Your task to perform on an android device: I want to view popular torch light under sort tab.
Image 0: 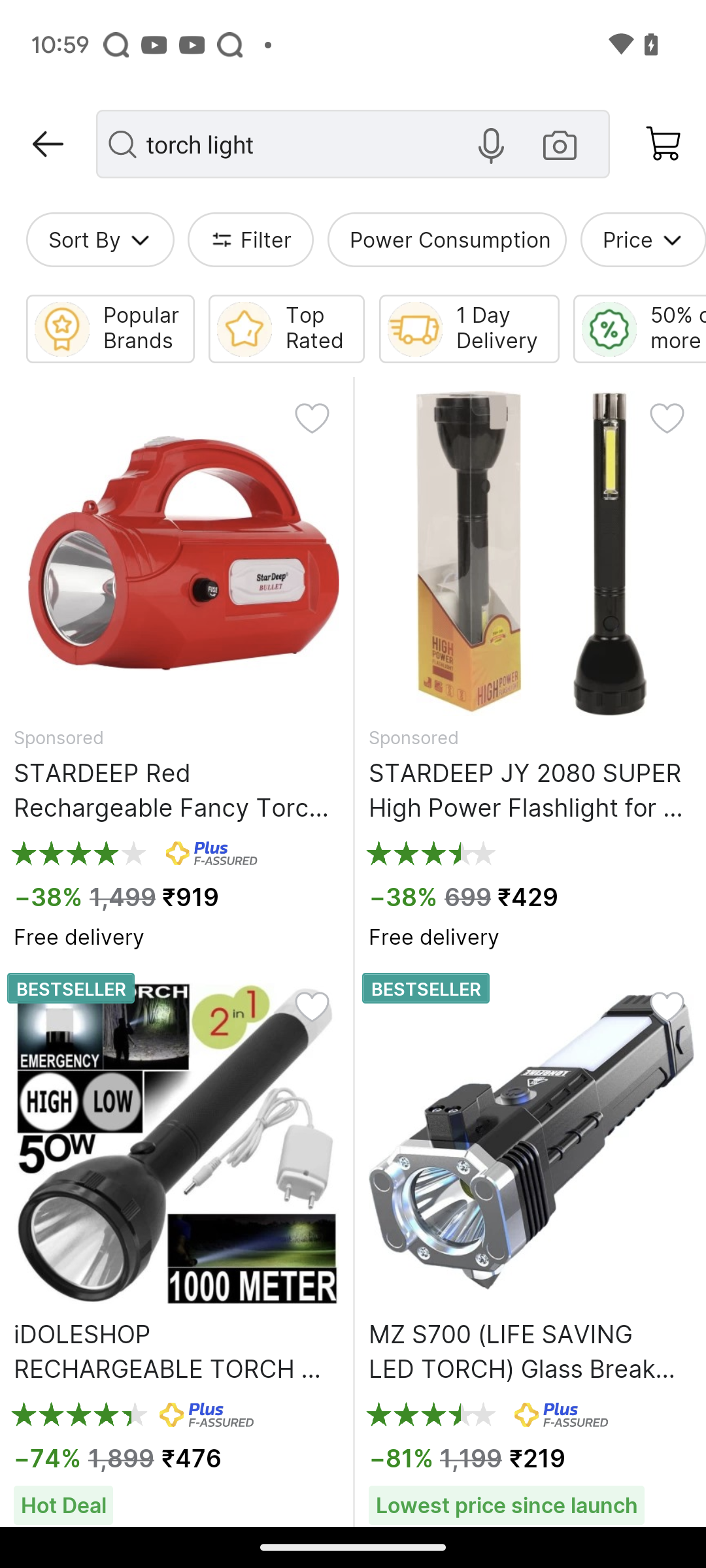
Click on the sort by tab at the left side of the screen
Step 0: click (84, 240)
Image 1: 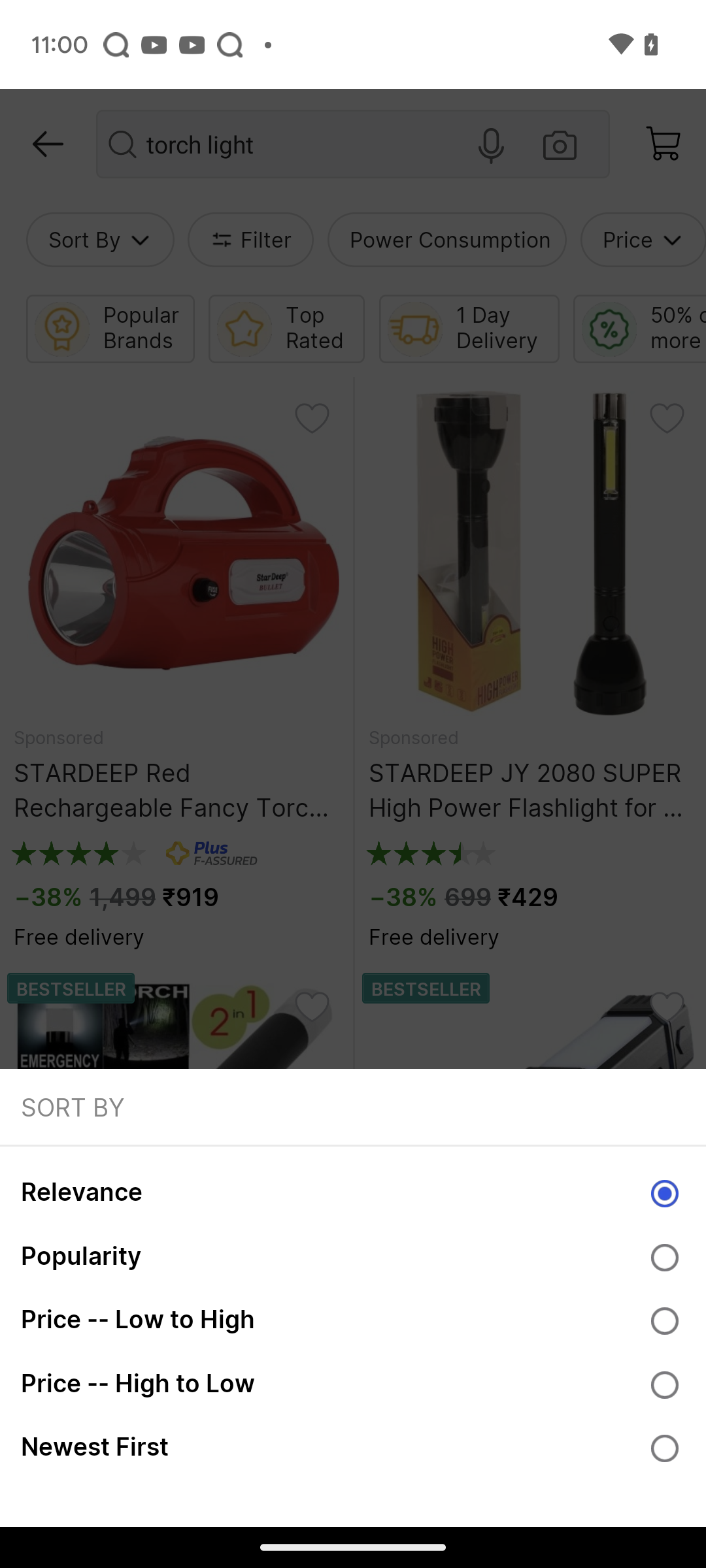
Click on the popularity option
Step 1: wait